Your task to perform on an android device: Send my current location to my friend Amelia Miller on the Messenger app.
Image 0: 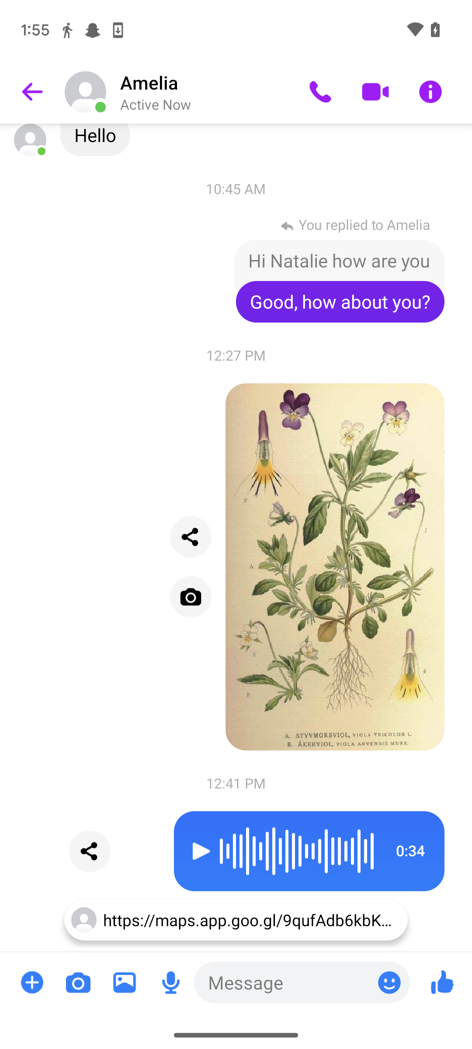
Click on the + icon in the typing tab. 
Step 0: click (32, 982)
Image 2: 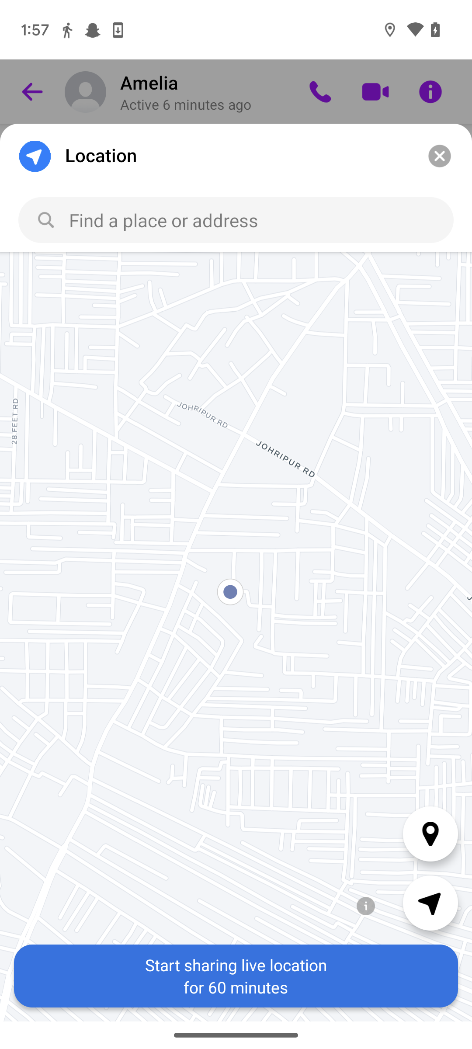
Click on Start Sharing live location at the bottom of the screen.
Step 2: click (236, 987)